Your task to perform on an android device: I'd like to send this presentation slide to my colleague Eva via email at EvaCook@dayrep.com so she can review it and provide feedback.
Image 0: 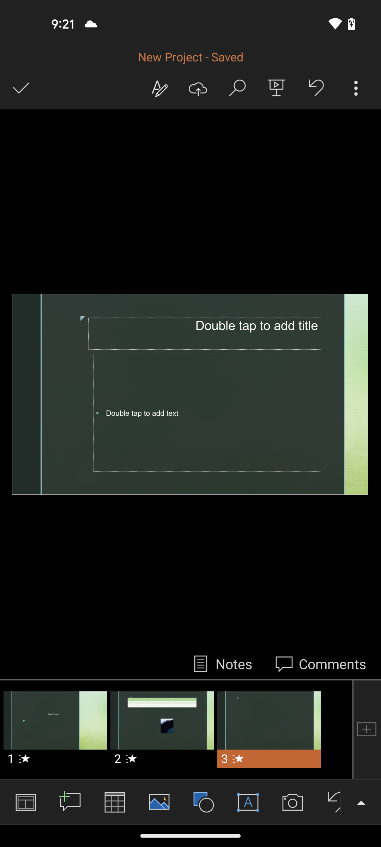
click on three dots icon
Step 0: click (356, 88)
Image 1: 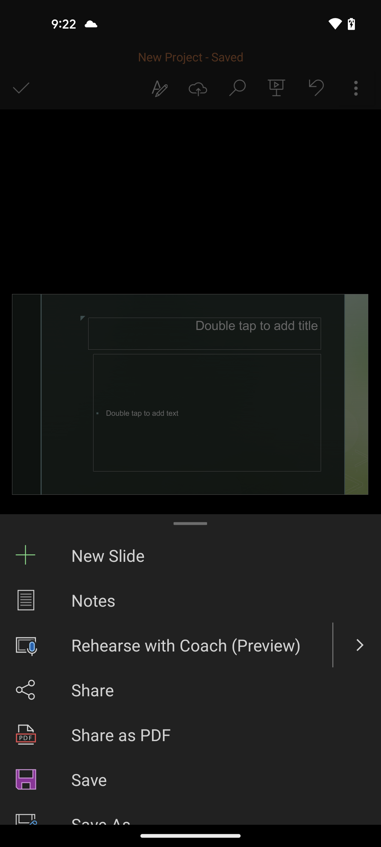
click on Share option
Step 1: click (190, 690)
Image 2: 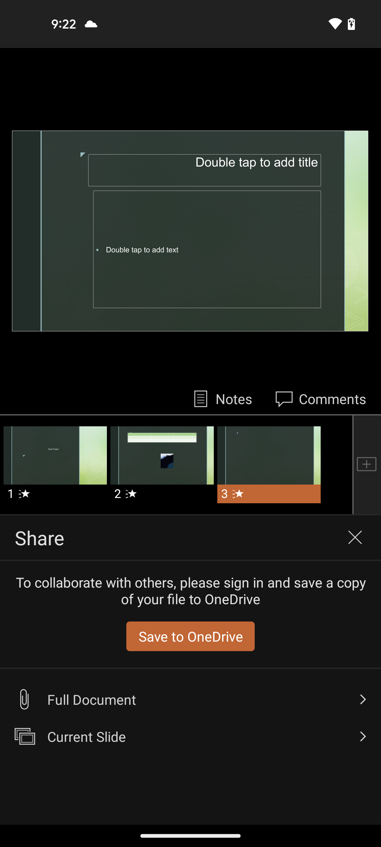
click on full document
Step 2: click (190, 699)
Image 4: 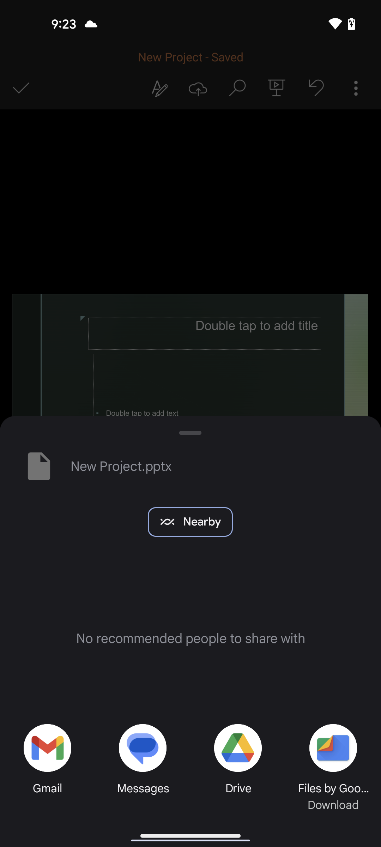
select Gmail app
Step 4: click (48, 740)
Image 5: 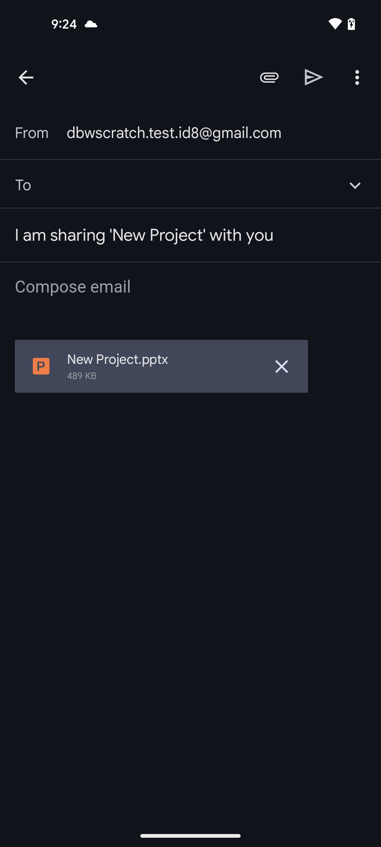
click on email I'd section
Step 5: click (201, 185)
Image 7: 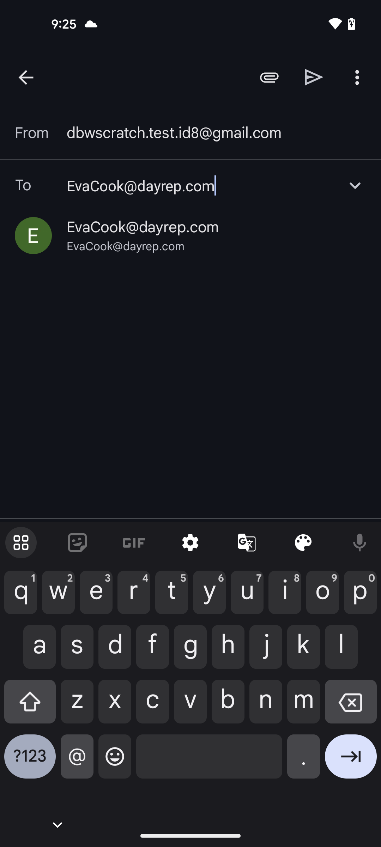
select the id
Step 7: click (143, 227)
Image 8: 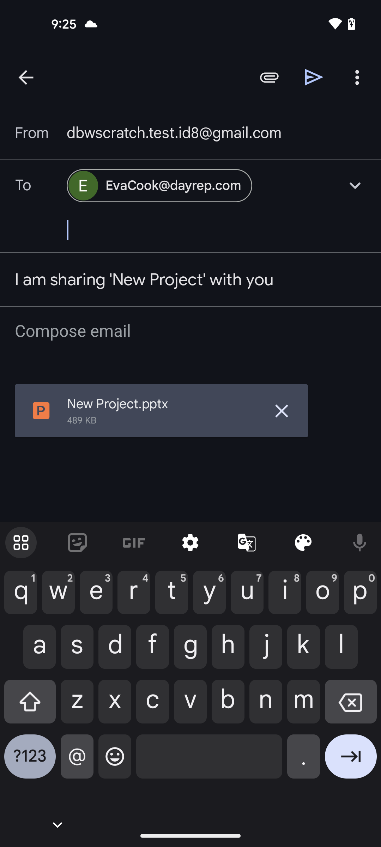
click on send icon
Step 8: click (314, 77)